Your task to perform on an android device: Share the song "Ricci Ricci" by Tito Puente with my friend Natalie Larson on her gmail id, natalie.larson1998@gmail.com.
Image 0: 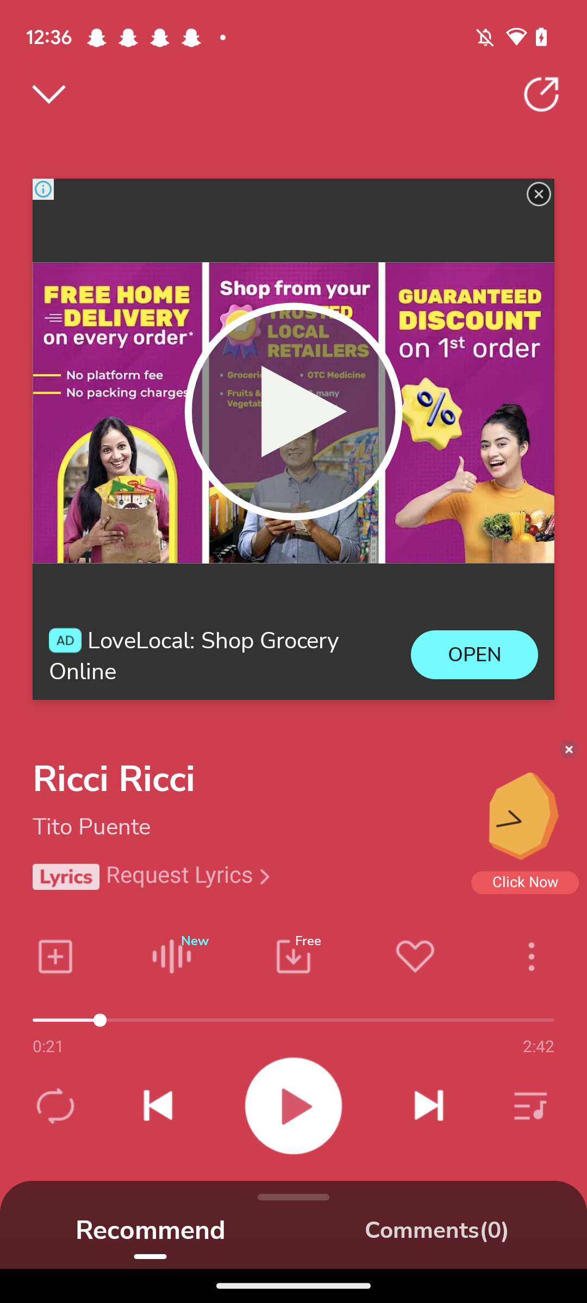
Click on the three dots icon.
Step 0: click (535, 978)
Image 2: 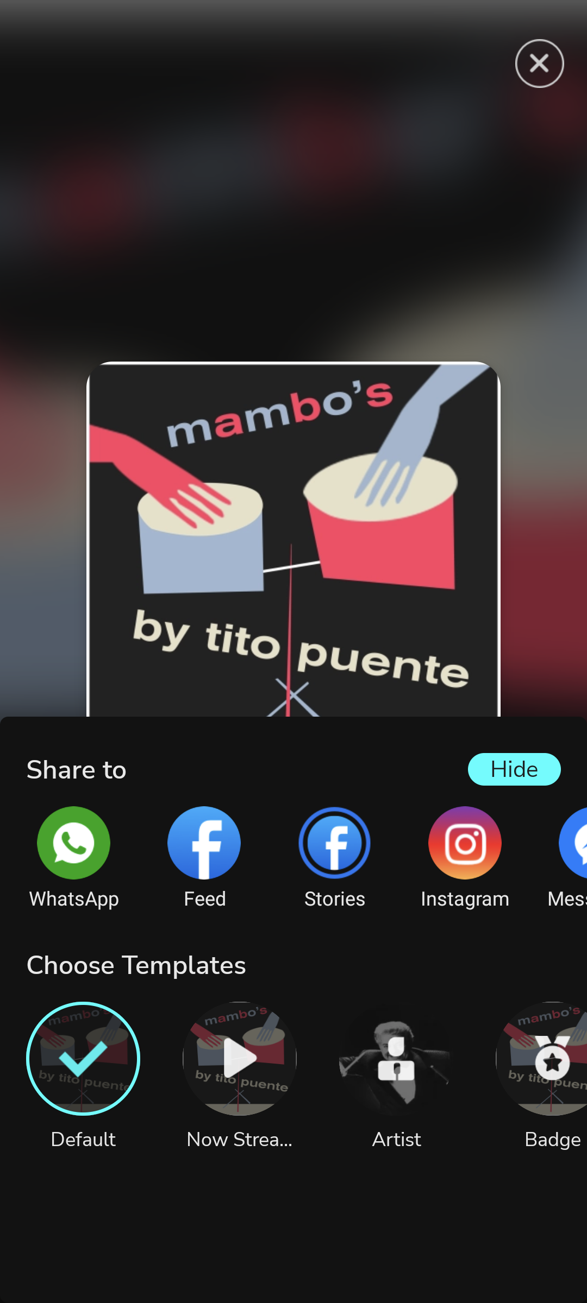
Scroll left on the sharing options list.
Step 2: scroll right
Image 3: 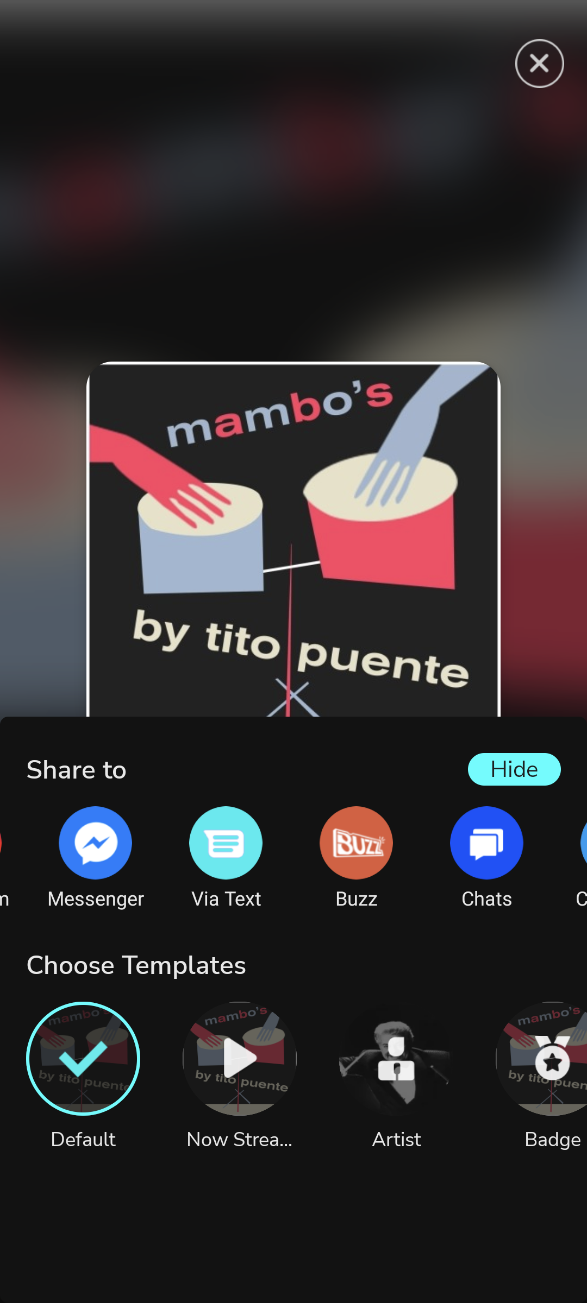
Scroll left on the sharing options list.
Step 3: scroll right
Image 4: 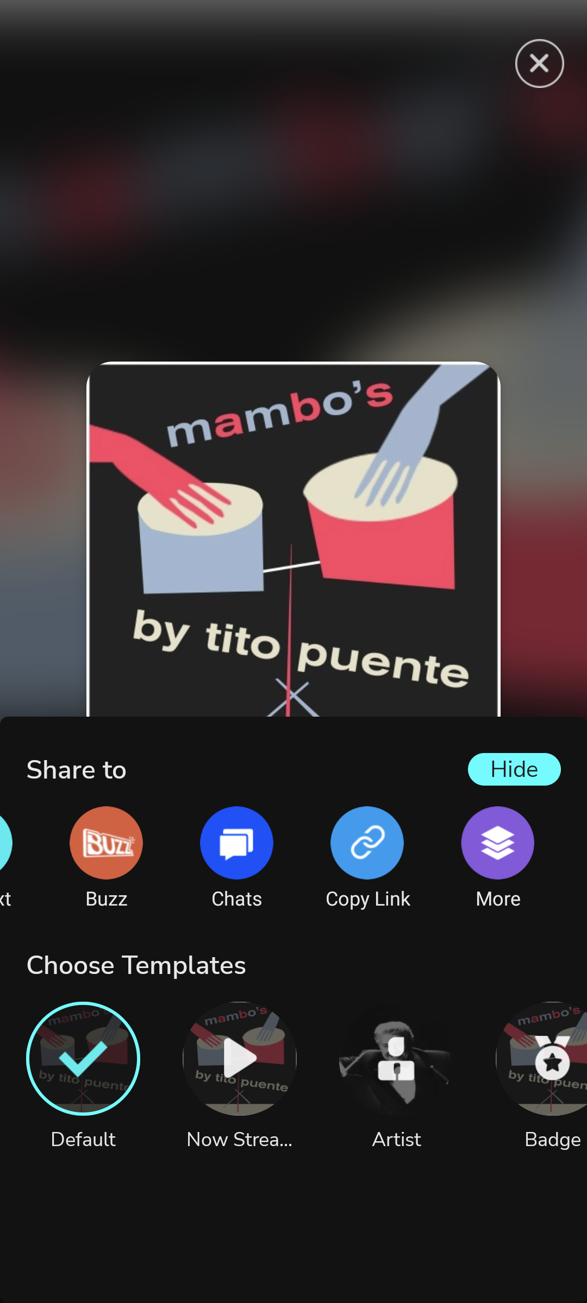
Click on the "More"button.
Step 4: click (510, 840)
Image 5: 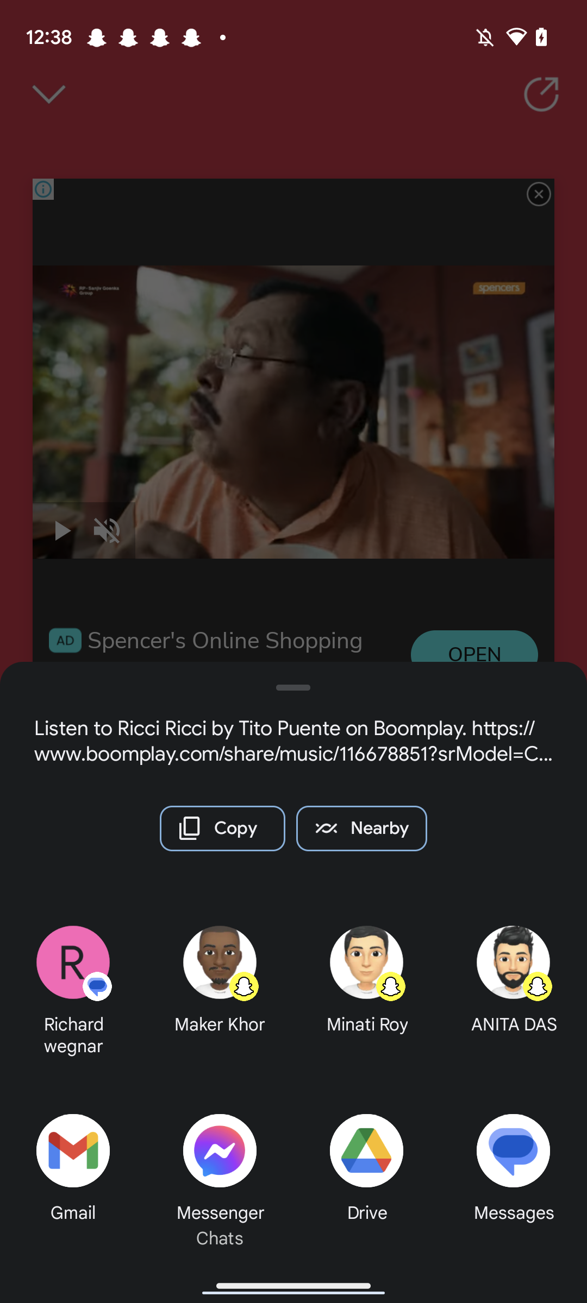
Click on the Gmail tab at the bottom left corner of the screen.
Step 5: click (67, 1167)
Image 6: 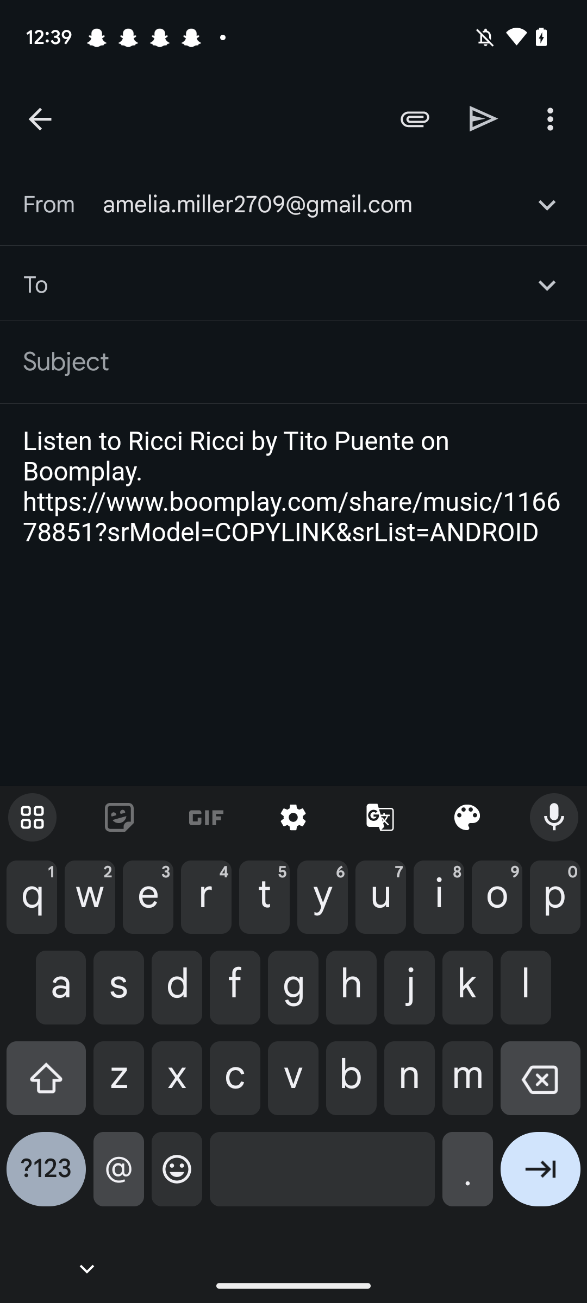
Type id-natalie.larson1998@gmail.com in the input box.
Step 6: type "natalie.larson1998@gmail.com"
Image 7: 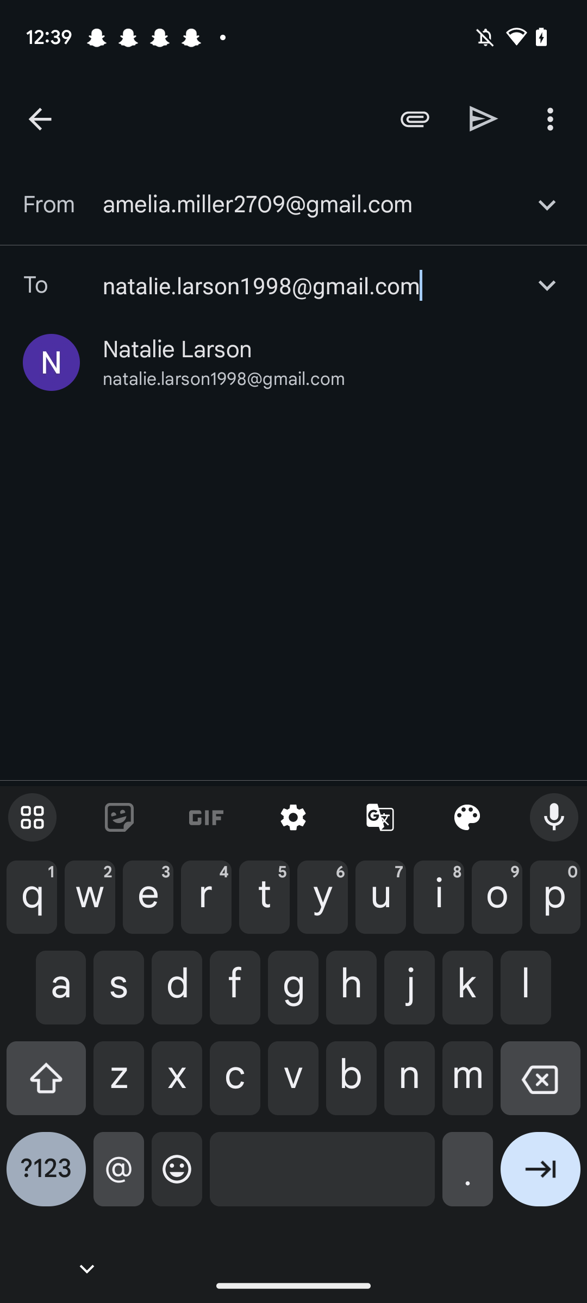
Click on the Send icon.
Step 7: click (484, 118)